Your task to perform on an android device: On the Citymapper app, search for the bus from Rotterdam the Hague airport  to Delft University of Technology(TU Delft).
Image 0: 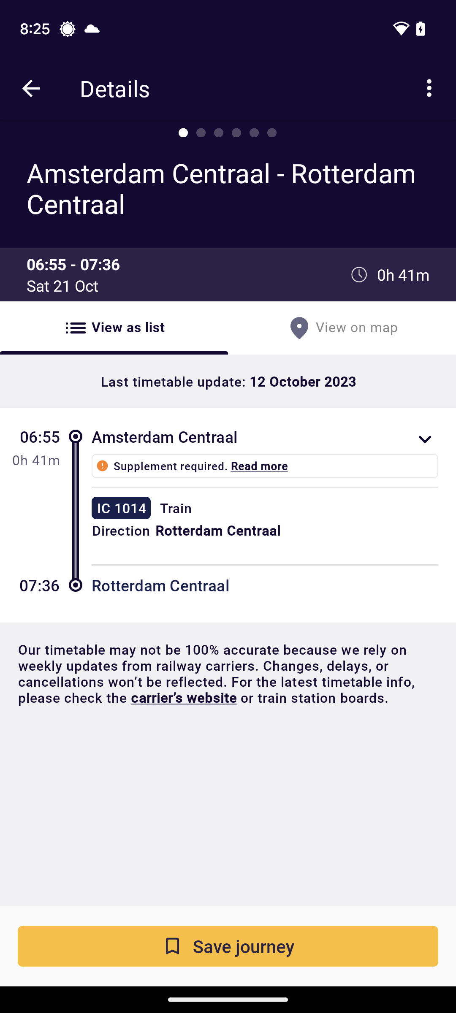
Open the Citymapper app.
Step 0: open app "Citymapper"
Image 1: 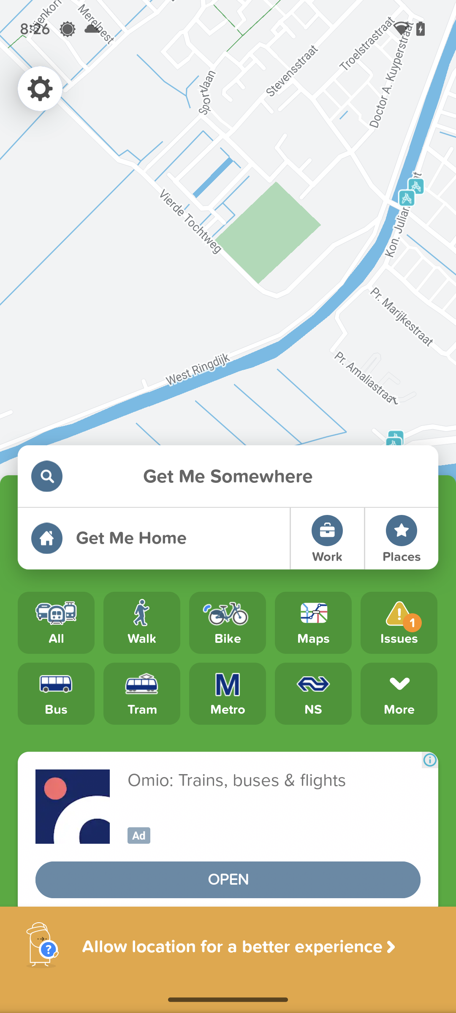
Click on the Get Me Somewhere tab.
Step 1: click (228, 476)
Image 2: 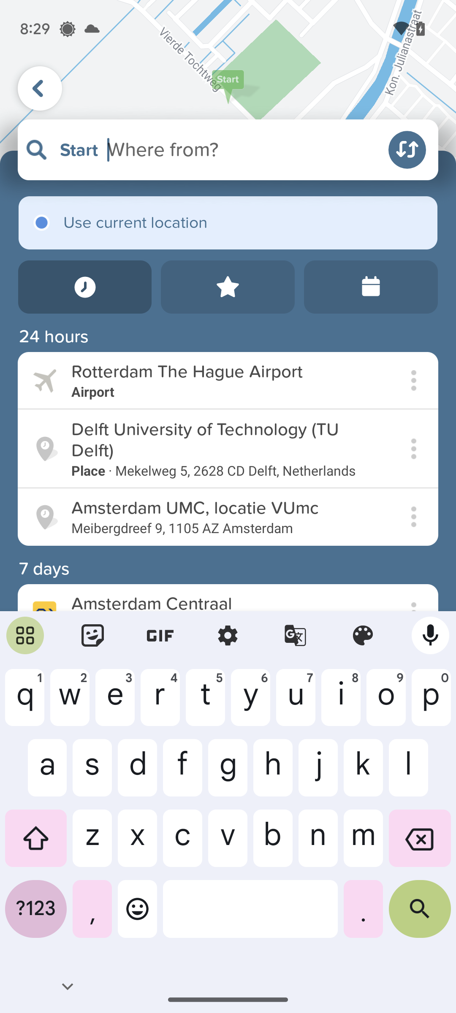
Type in Rotterdam the Hague airport .
Step 2: type "Rotterdam the Hague airport"
Image 3: 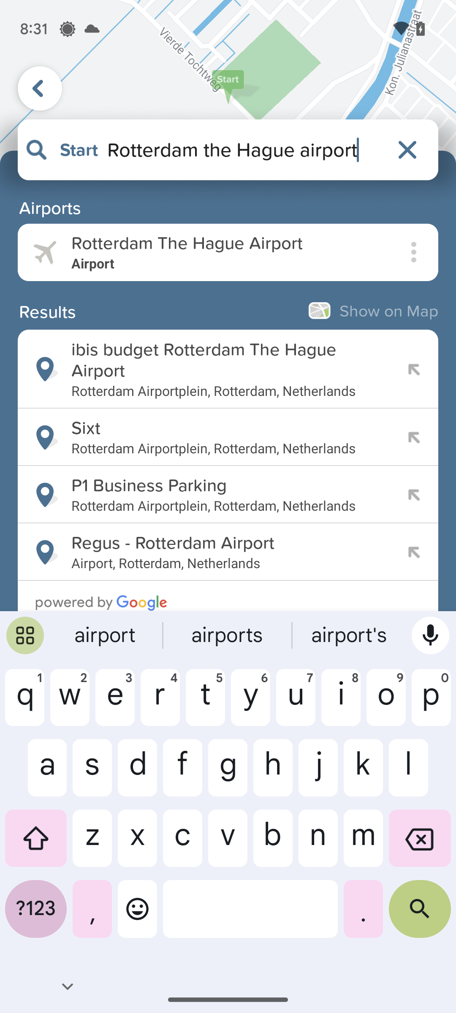
Click on the search result.
Step 3: click (221, 243)
Image 4: 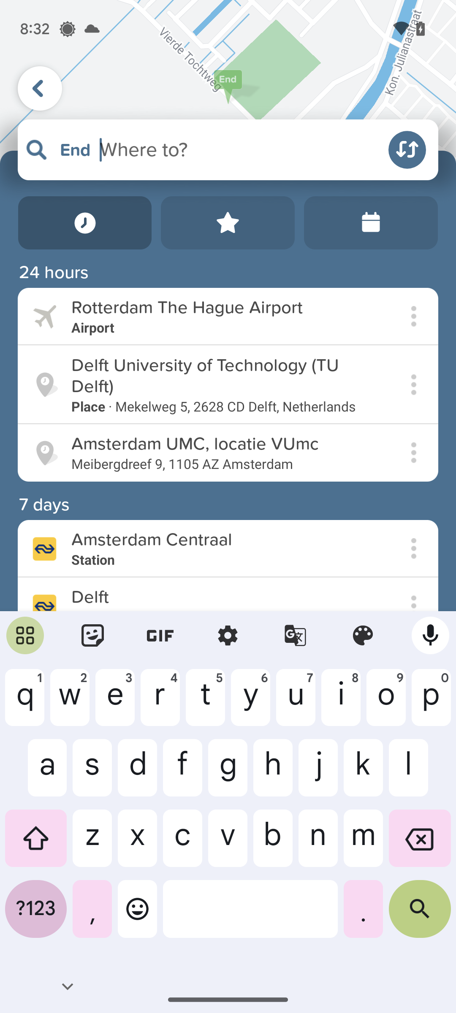
Type in  Delft University of Technology(TU Delft).
Step 4: type "Delft University of Technology(TU Delft)"
Image 5: 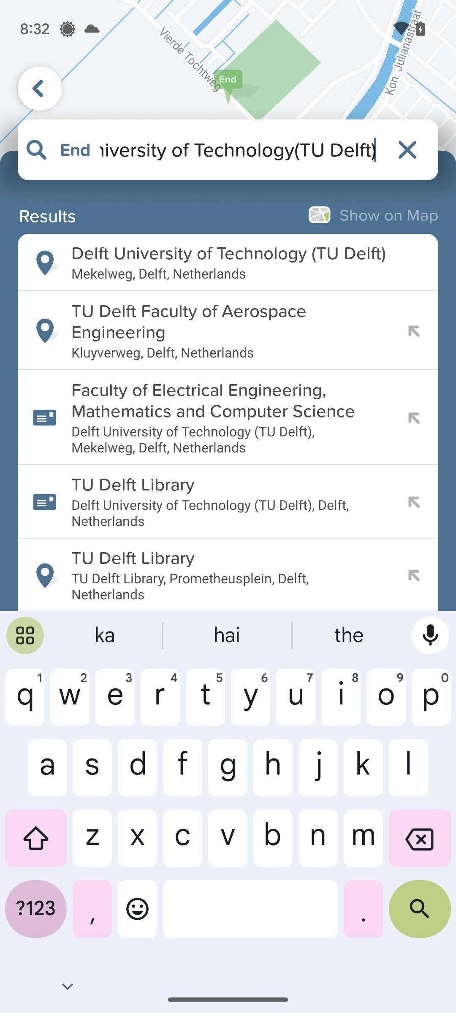
Click on the first search result.
Step 5: click (246, 253)
Image 6: 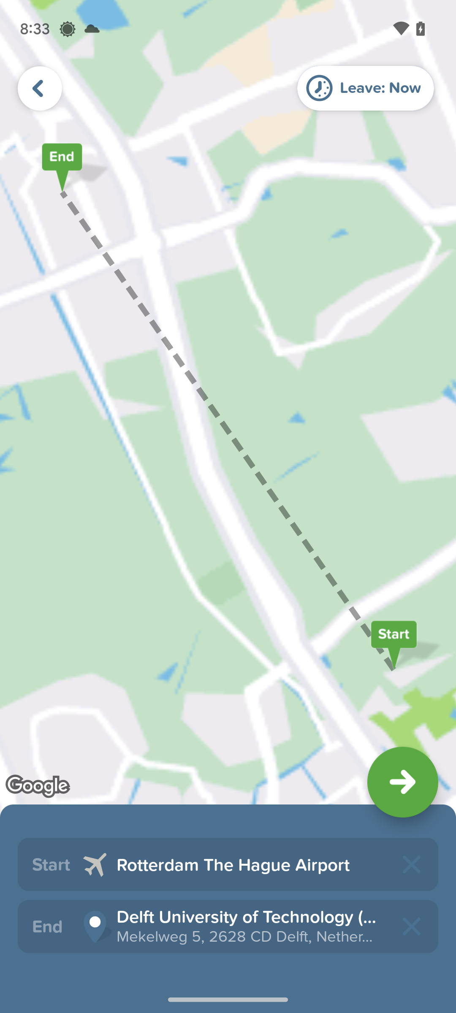
Click on the green arrow icon.
Step 6: click (228, 469)
Image 7: 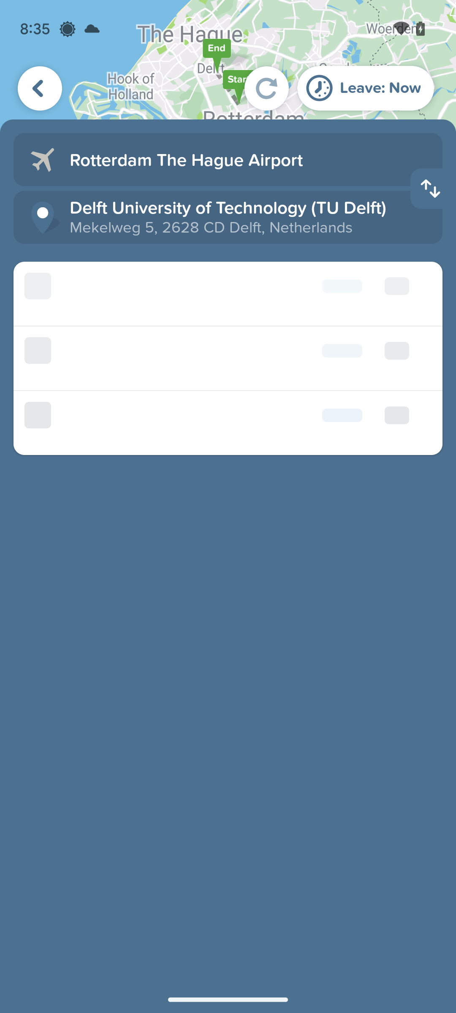
Click on the green arrow icon.
Step 7: wait
Image 8: 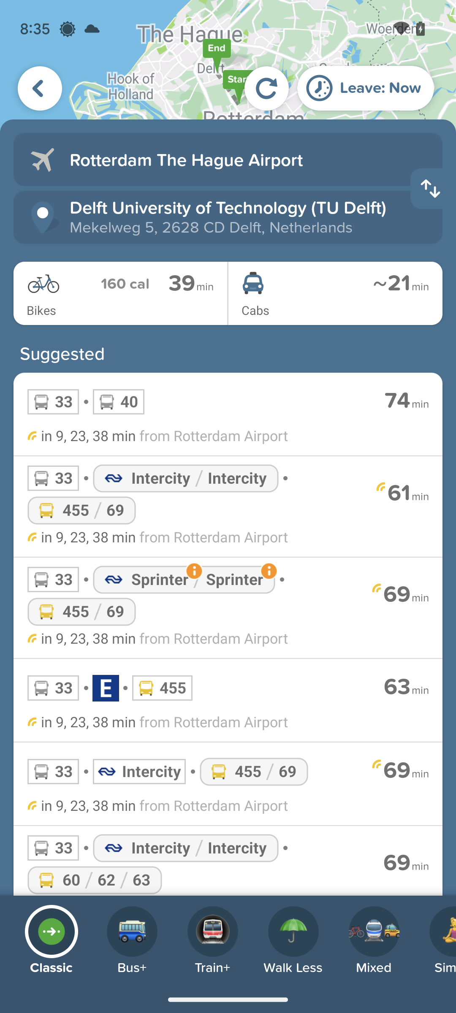
Click on the bus icon at the bottom of the screen.
Step 8: click (132, 948)